Your task to perform on an android device: I want to use the Todoist app to update my grocery list and add broccoli to it.
Image 0: 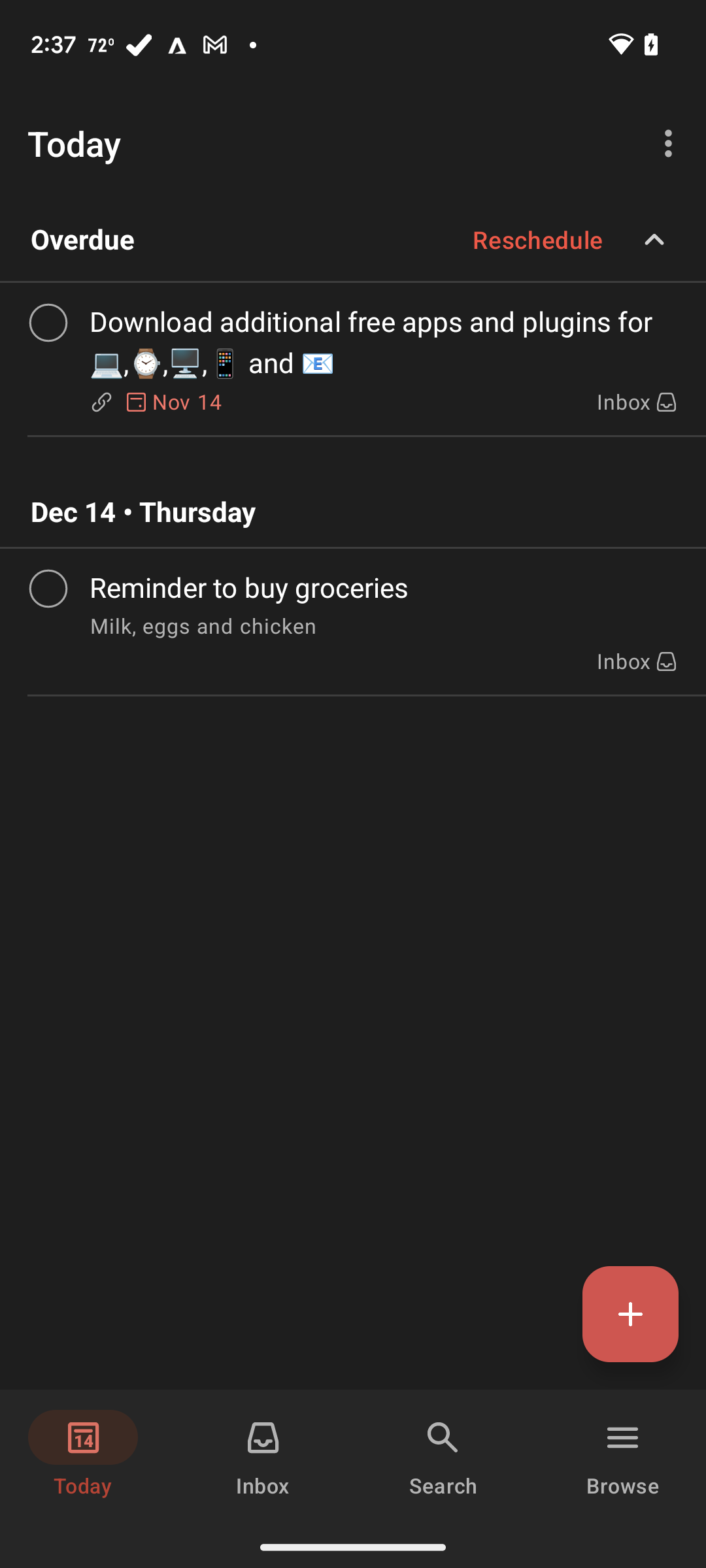
Click on the grocery list
Step 0: click (384, 626)
Image 1: 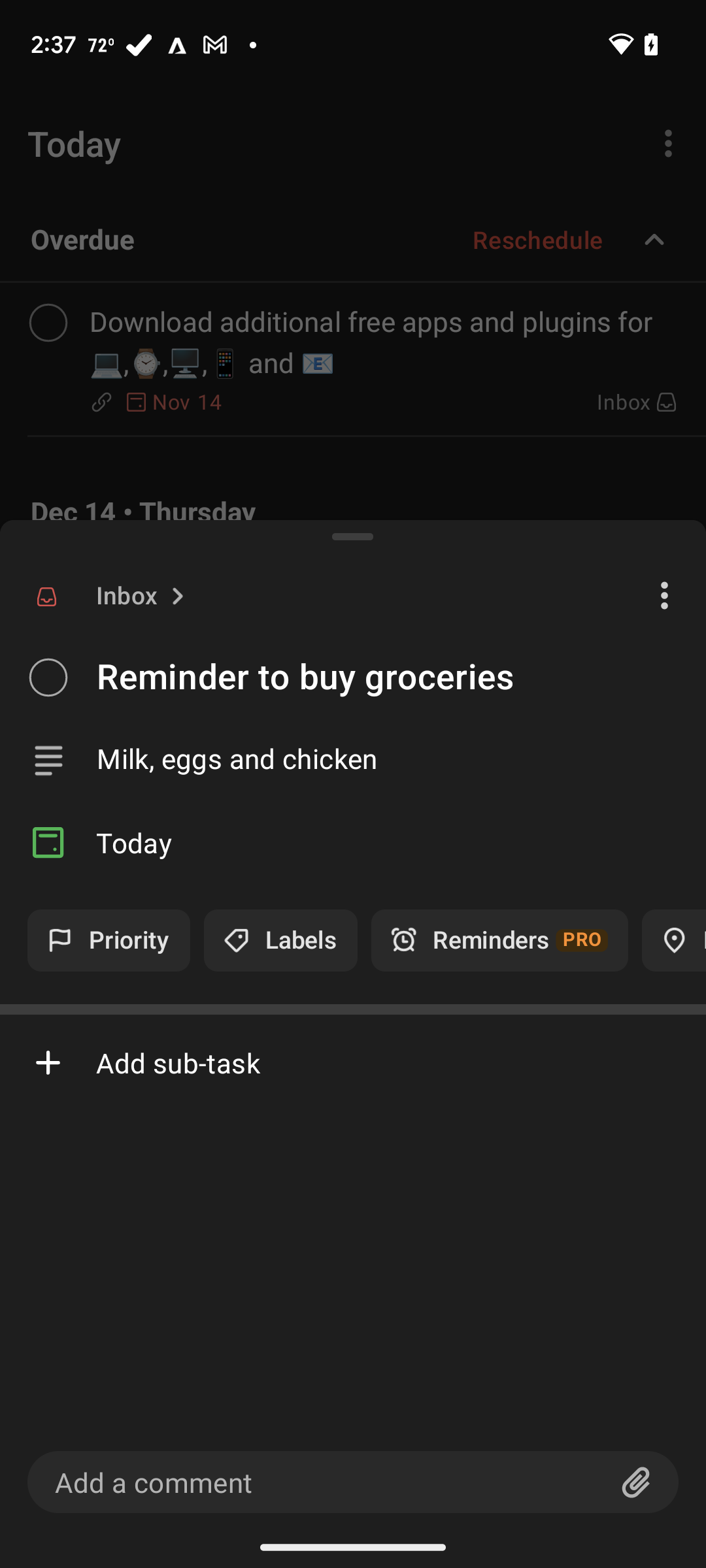
Click on the more options button
Step 1: click (664, 595)
Image 2: 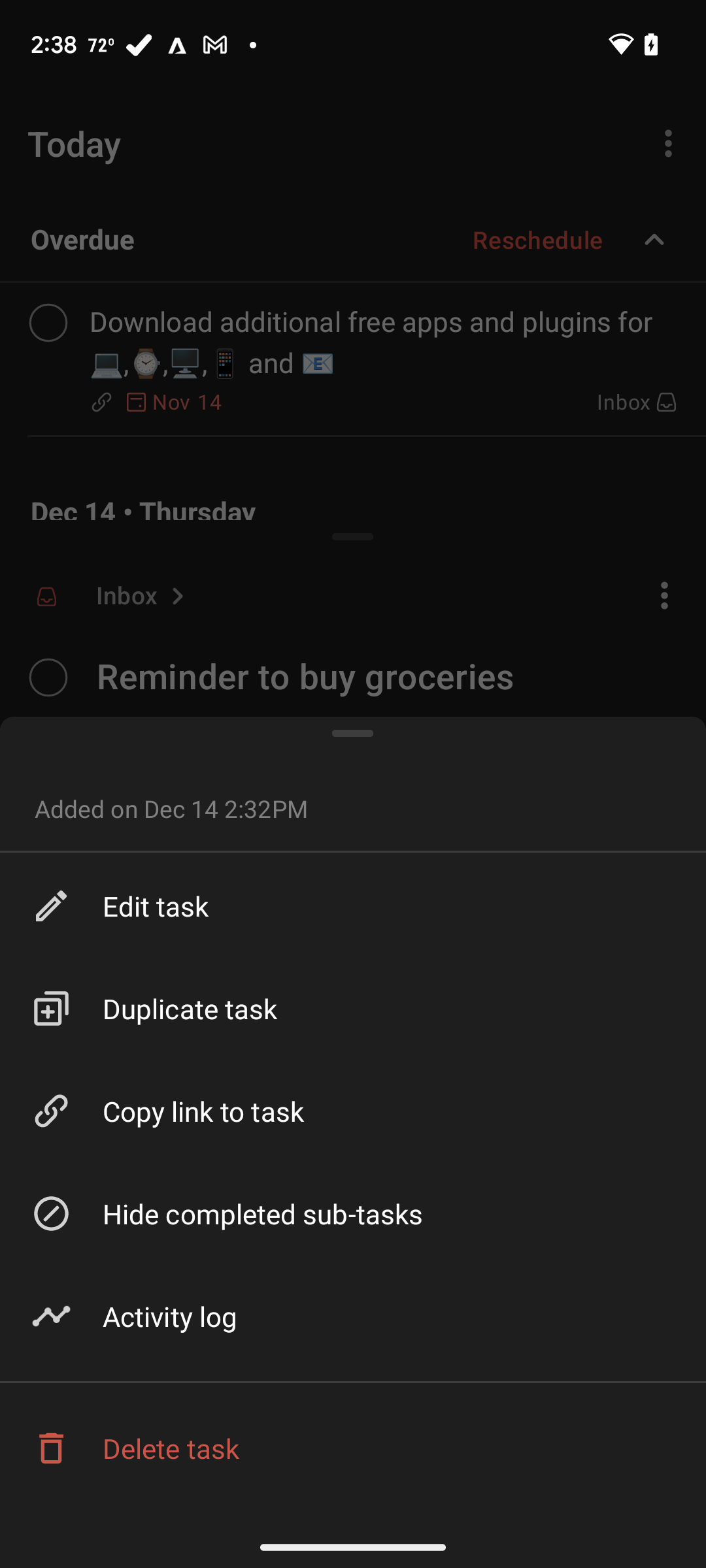
Click on edit task
Step 2: click (353, 906)
Image 3: 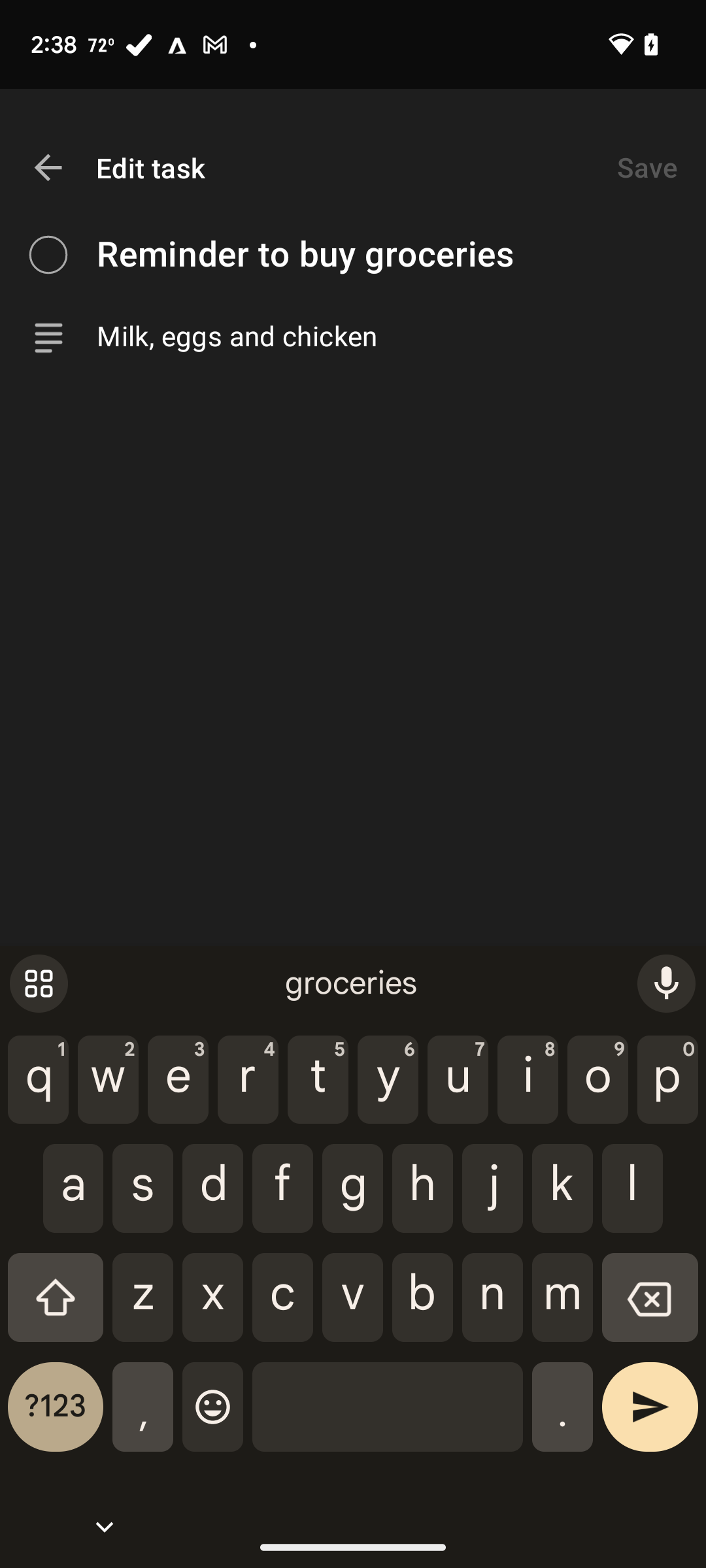
Click on edit task
Step 3: click (401, 336)
Image 4: 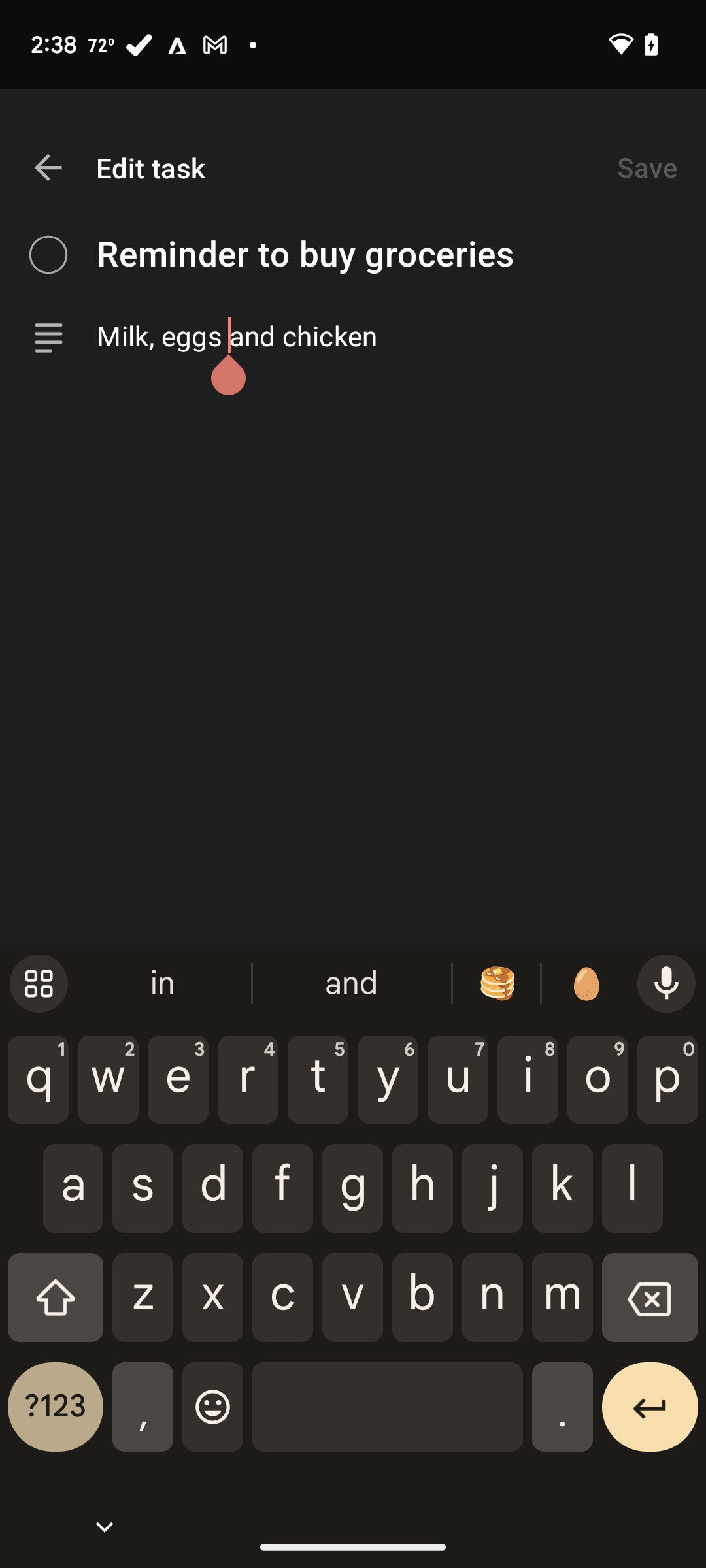
Add broccoli to the list
Step 4: type "Milk, eggs, chicken and broccoli"
Image 5: 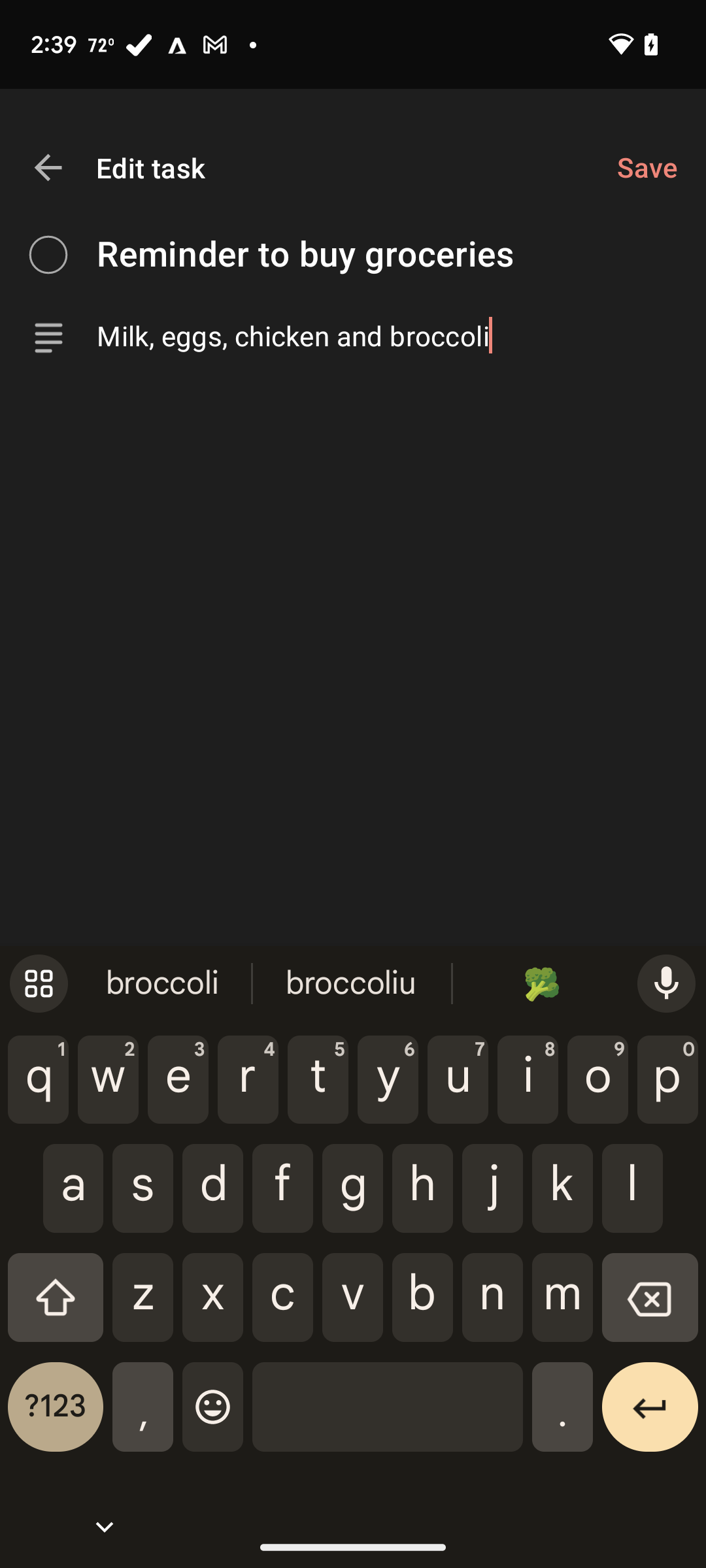
Click on save
Step 5: click (647, 167)